Your task to perform on an android device: Open The MANGO app, Type in a search bar and search for Black track sole contrast ankle boots for women.
Image 0: 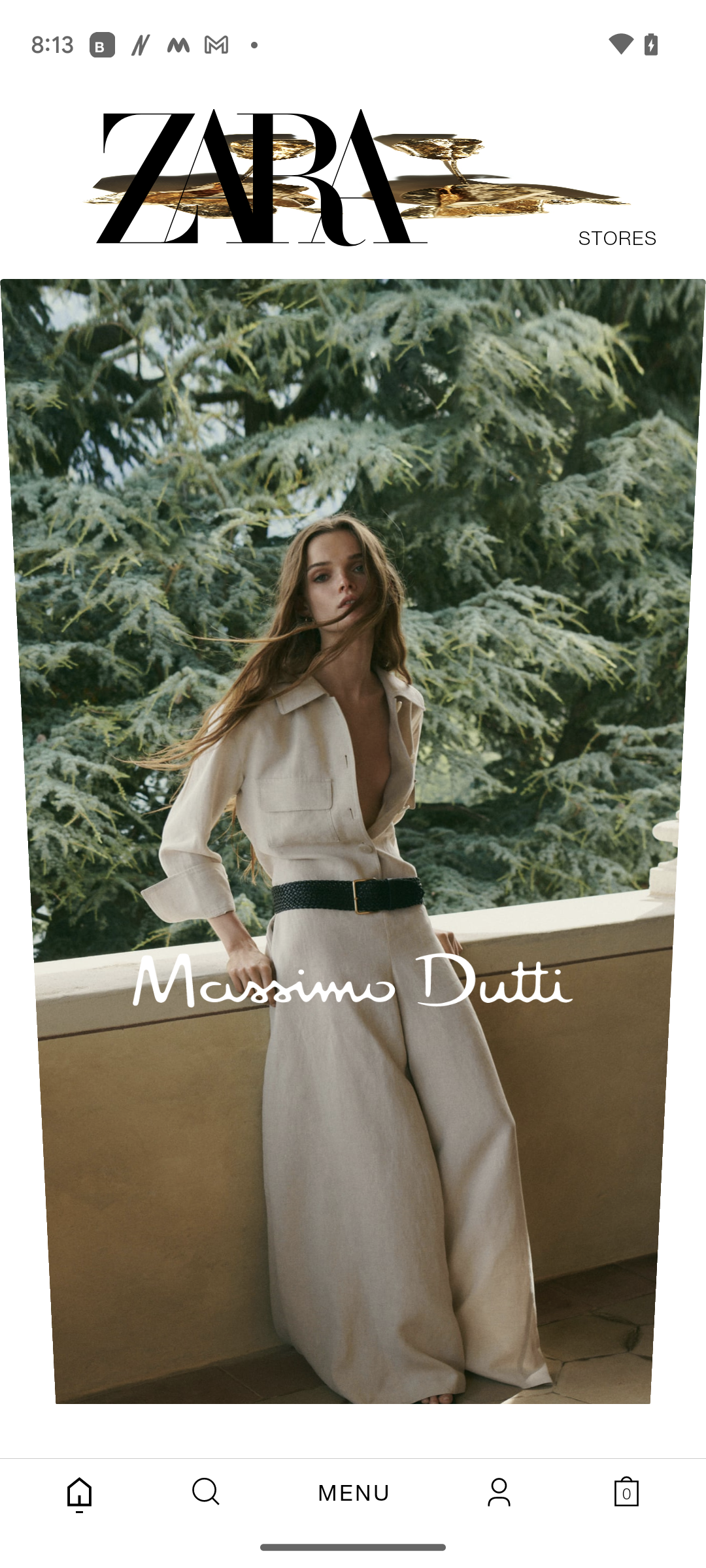
open MANGO app
Step 0: open app "MANGO"
Image 1: 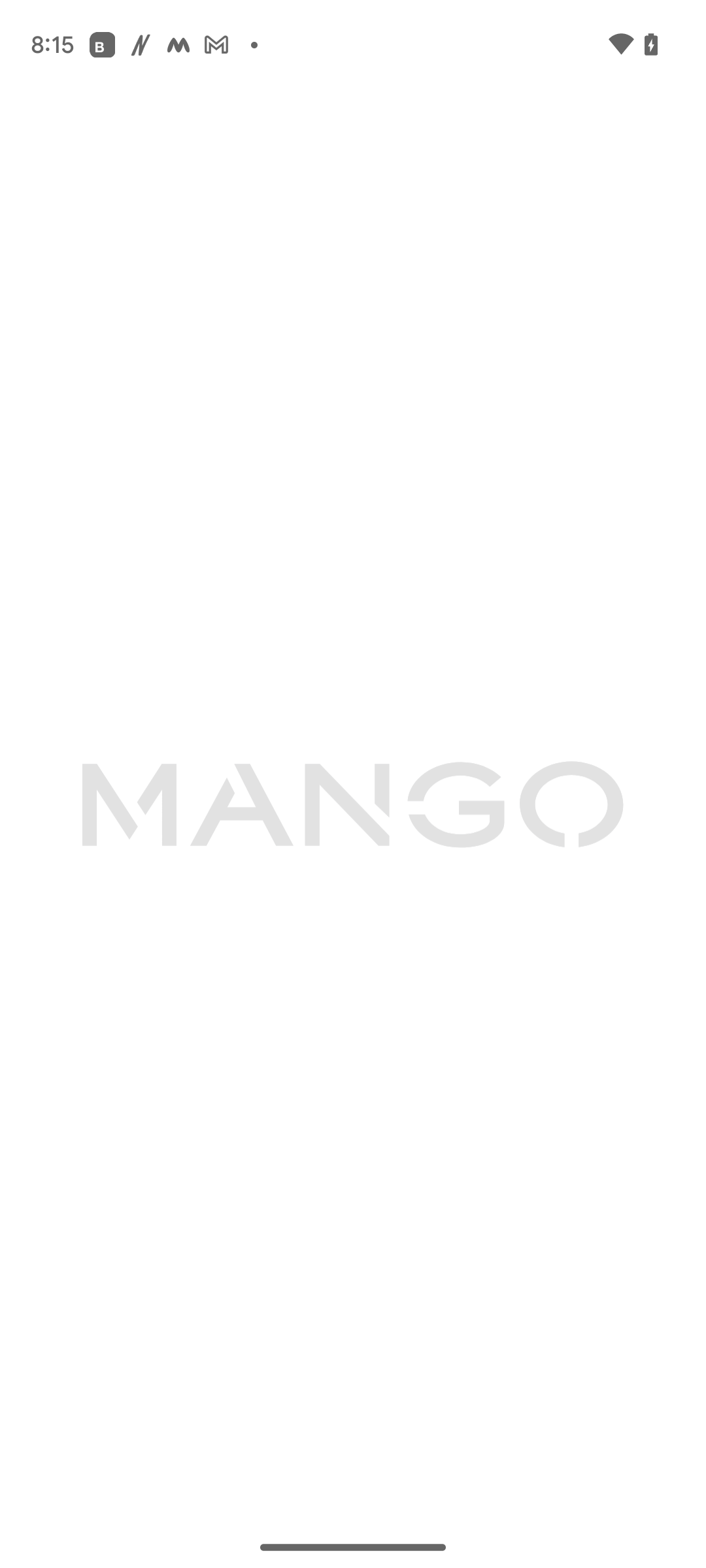
open MANGO app
Step 1: wait
Image 2: 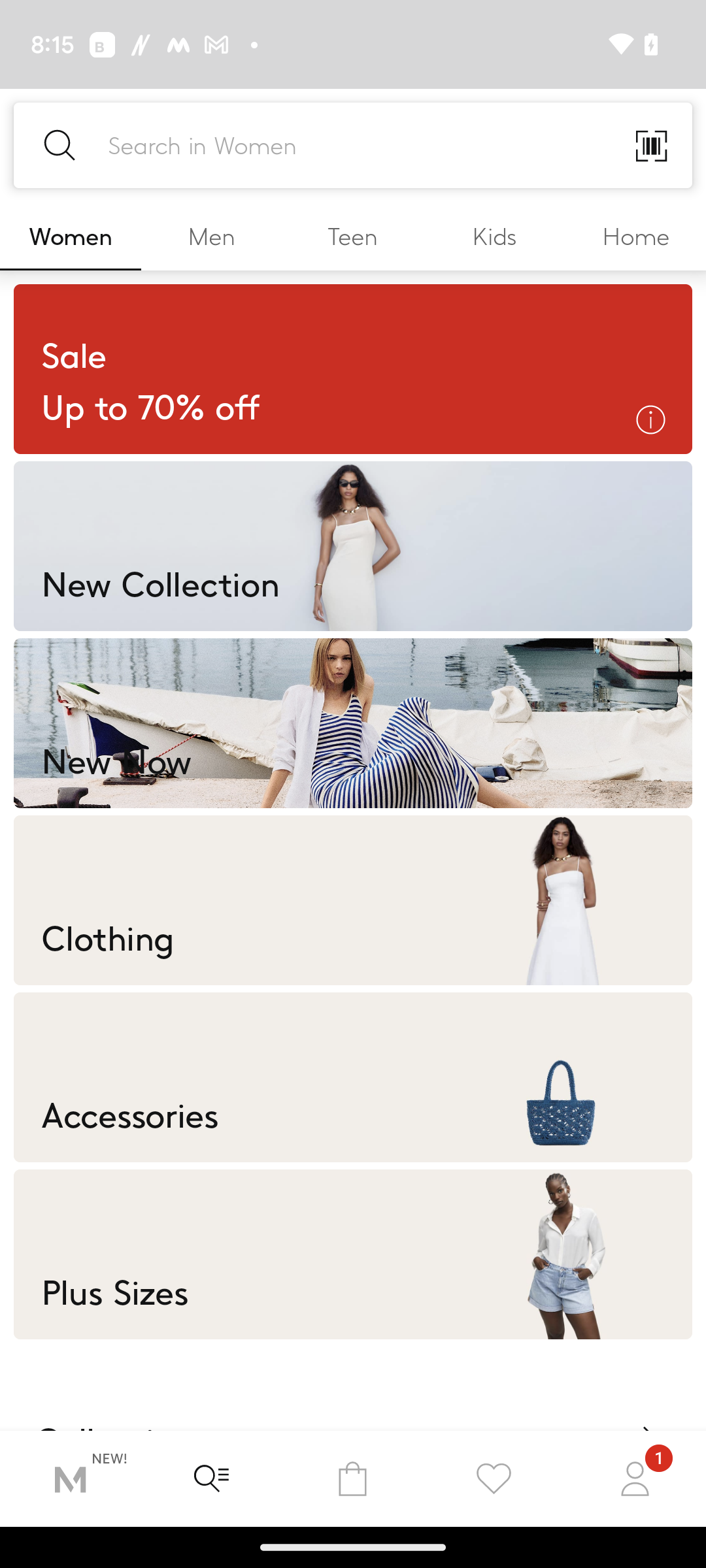
click on the search bar at the top of the screen 
Step 2: click (345, 146)
Image 3: 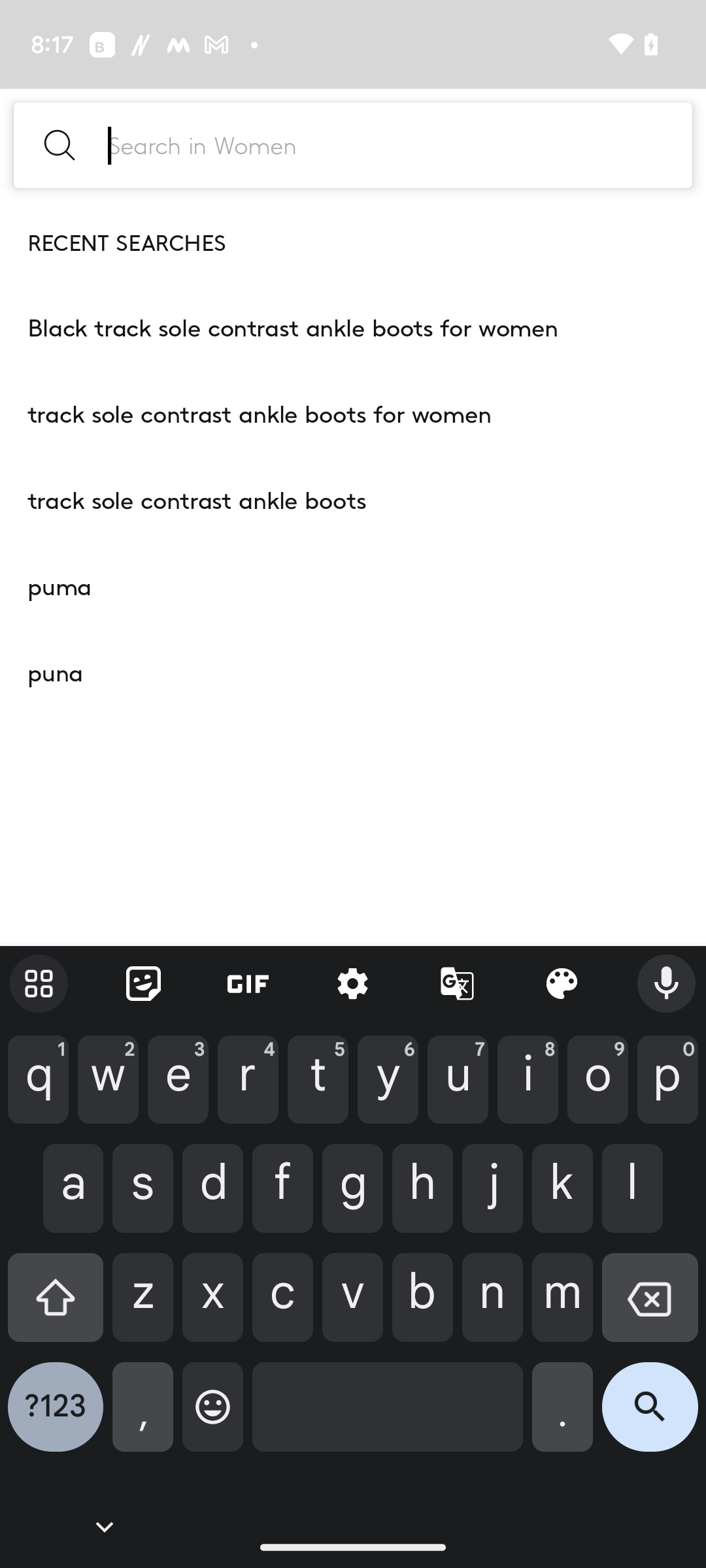
type Black track sole contrast ankle boots for women
Step 3: type "Black track sole contrast ankle boots for women"
Image 4: 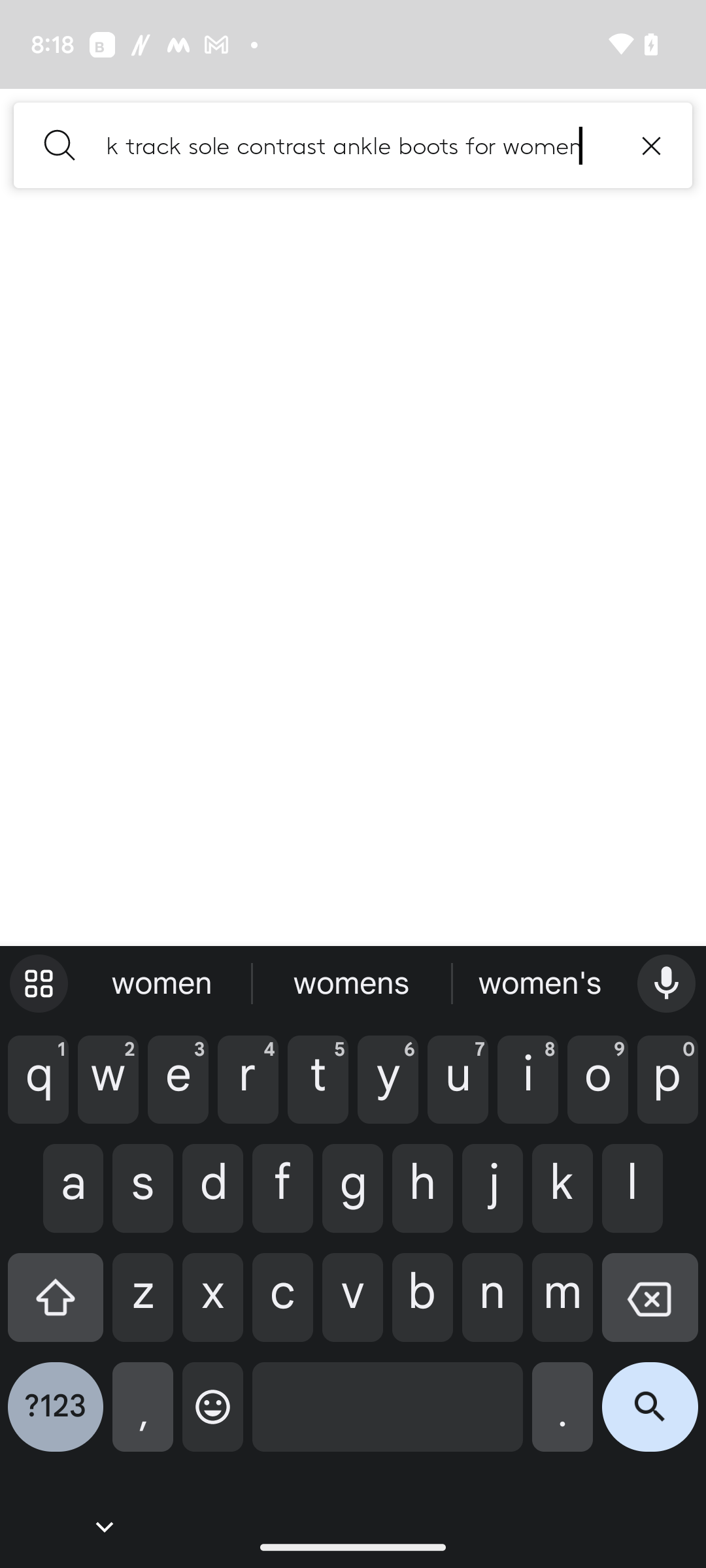
Click on the search icon at the bottom right corner of the screen
Step 4: click (650, 1417)